Your task to perform on an android device: Disable the Duolingo app's sound effects options.
Image 0: 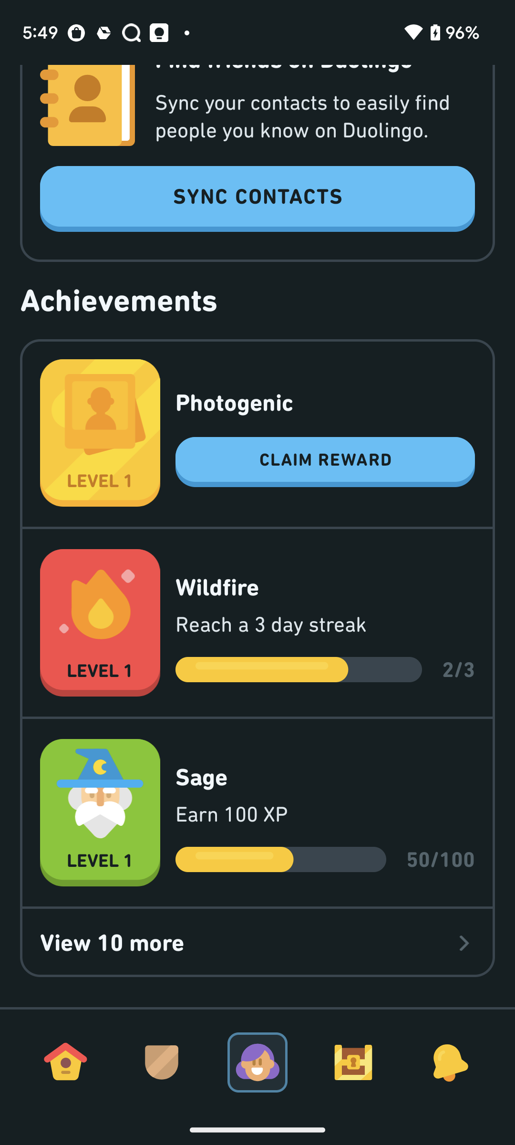
swipe down 
Step 0: scroll up
Image 1: 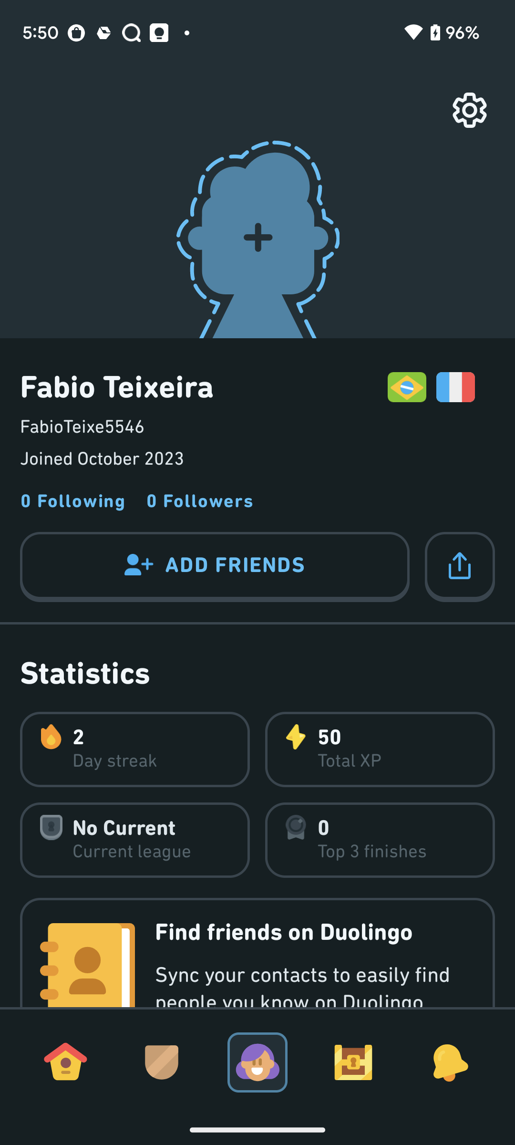
Click on the settings icon at the top right corner of the screen
Step 1: click (464, 109)
Image 2: 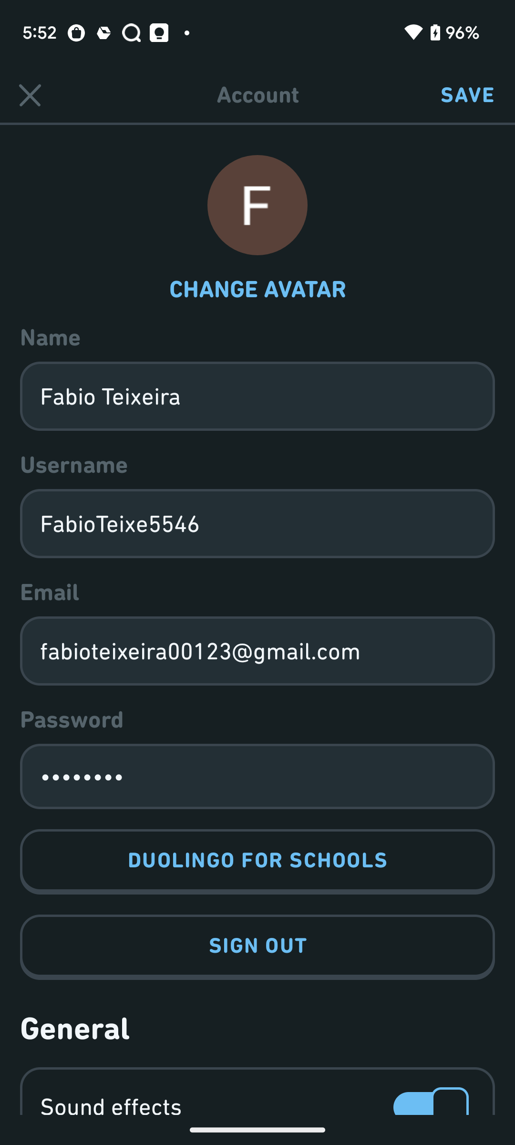
swipe up
Step 2: scroll down
Image 3: 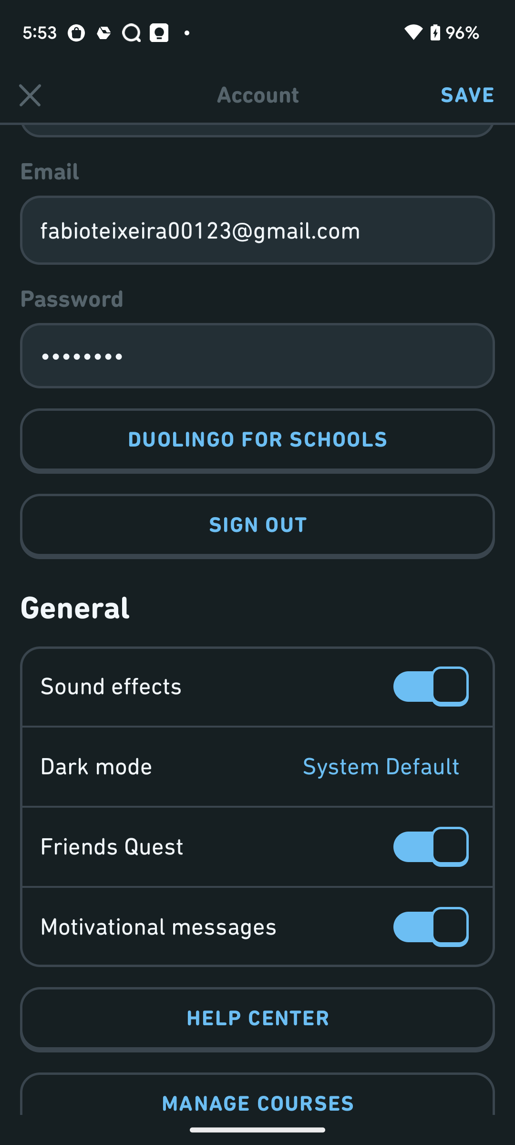
click on the toggle button of sound effects to turn it off
Step 3: click (434, 686)
Image 4: 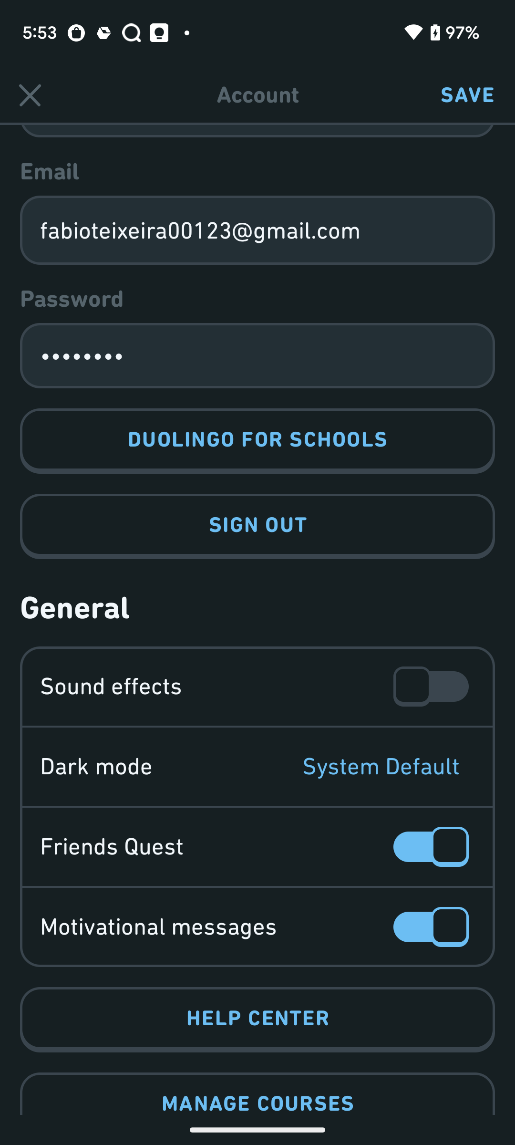
Click on save option at the top right corner of the screen
Step 4: click (467, 95)